Your task to perform on an android device: Go to the To Do List app and create a reminder meeting with the manager
Image 0: 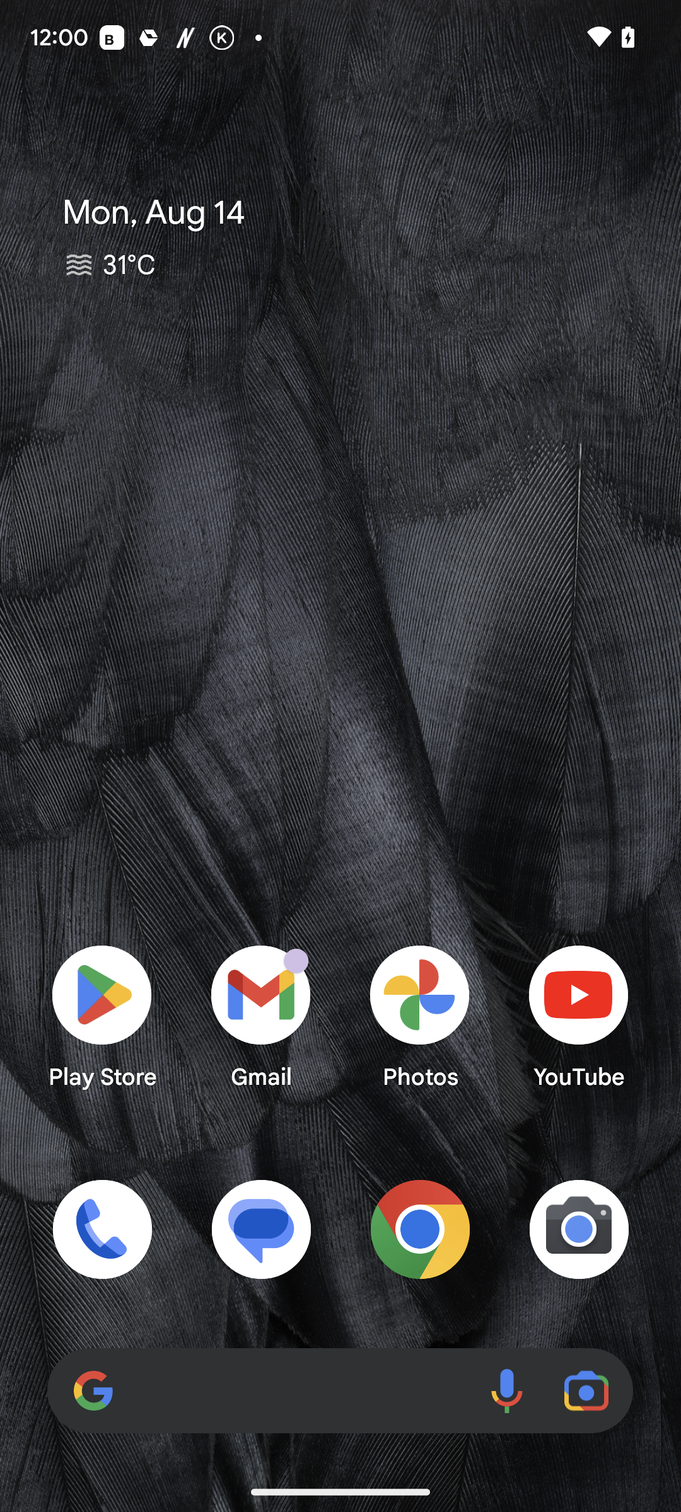
Open the To Do List app 
Step 0: open app "To Do List"
Image 1: 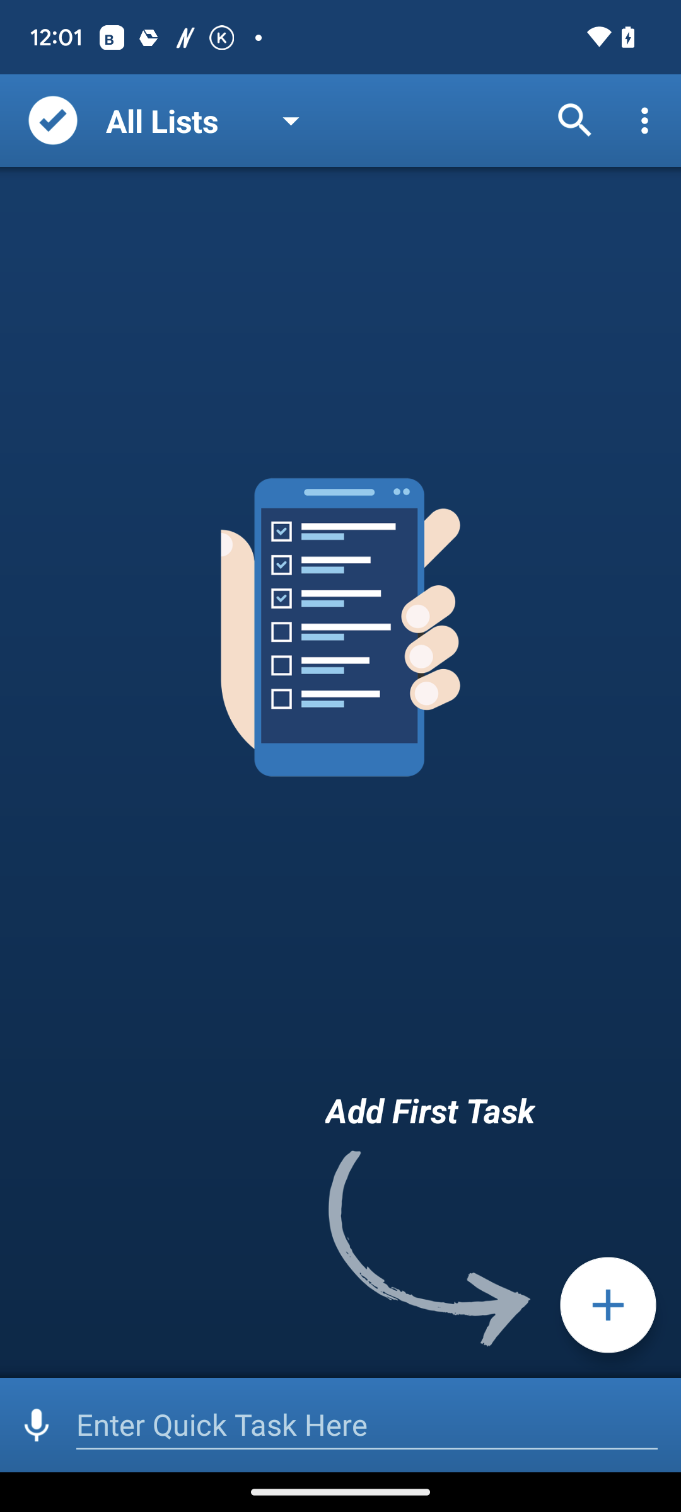
Click on the plus icon at the bottom right side of the screen
Step 1: click (608, 1305)
Image 2: 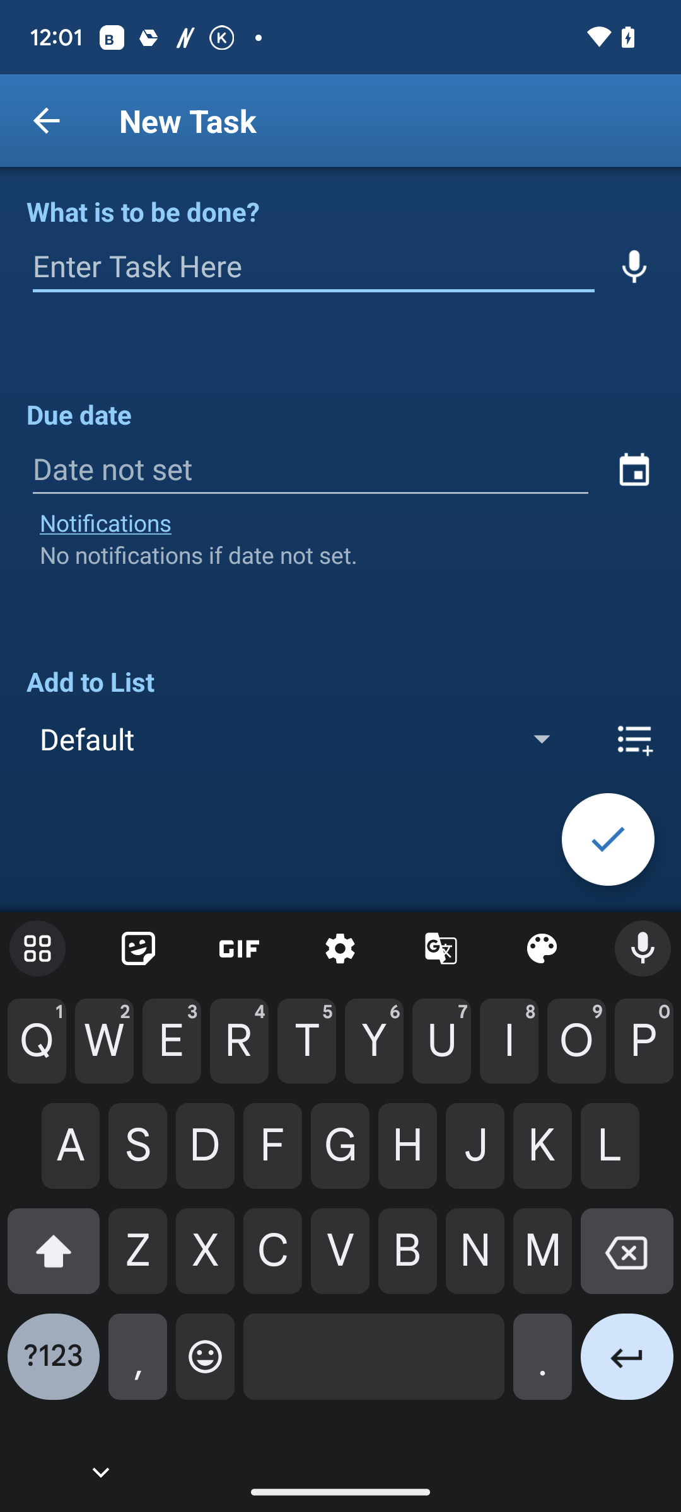
Click on the Enter Task Here on the left side of the screen
Step 2: click (313, 266)
Image 3: 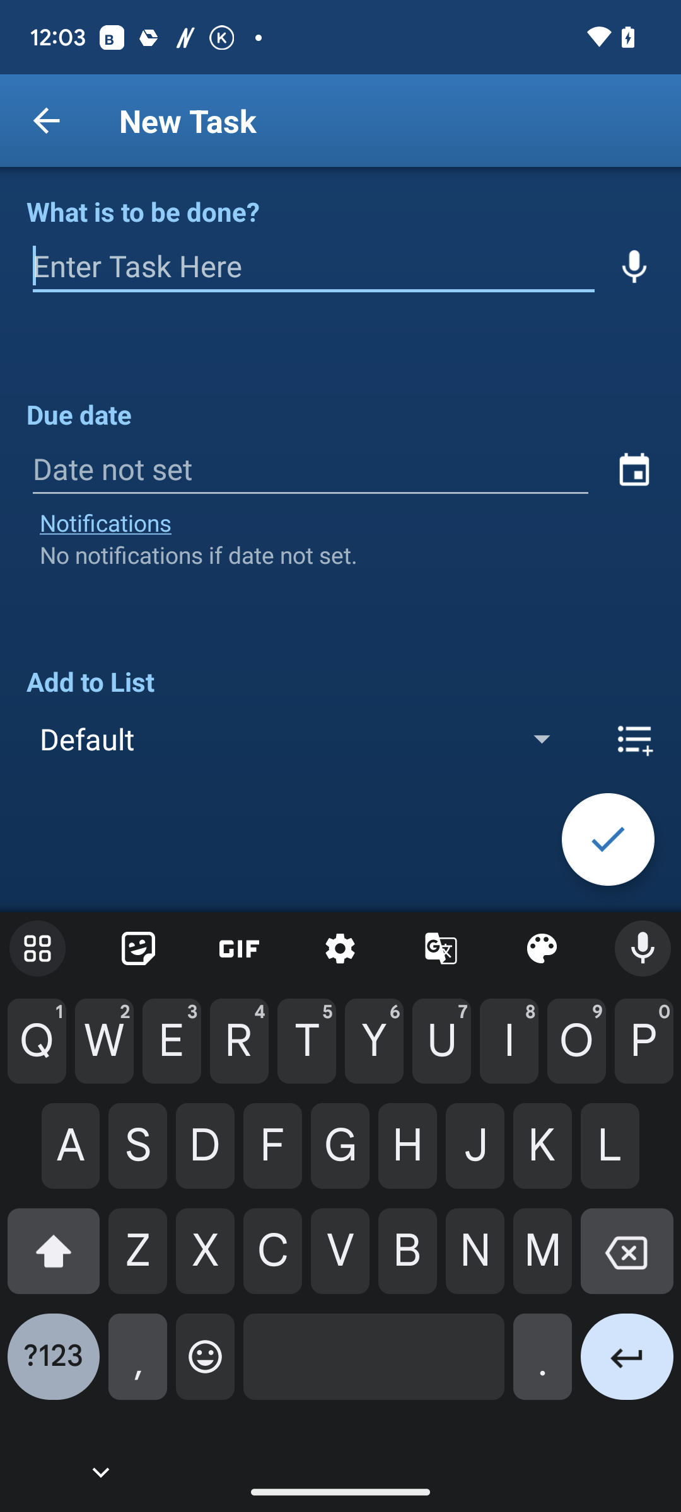
Type meeting with the manager
Step 3: type "Meeting with the manager"
Image 4: 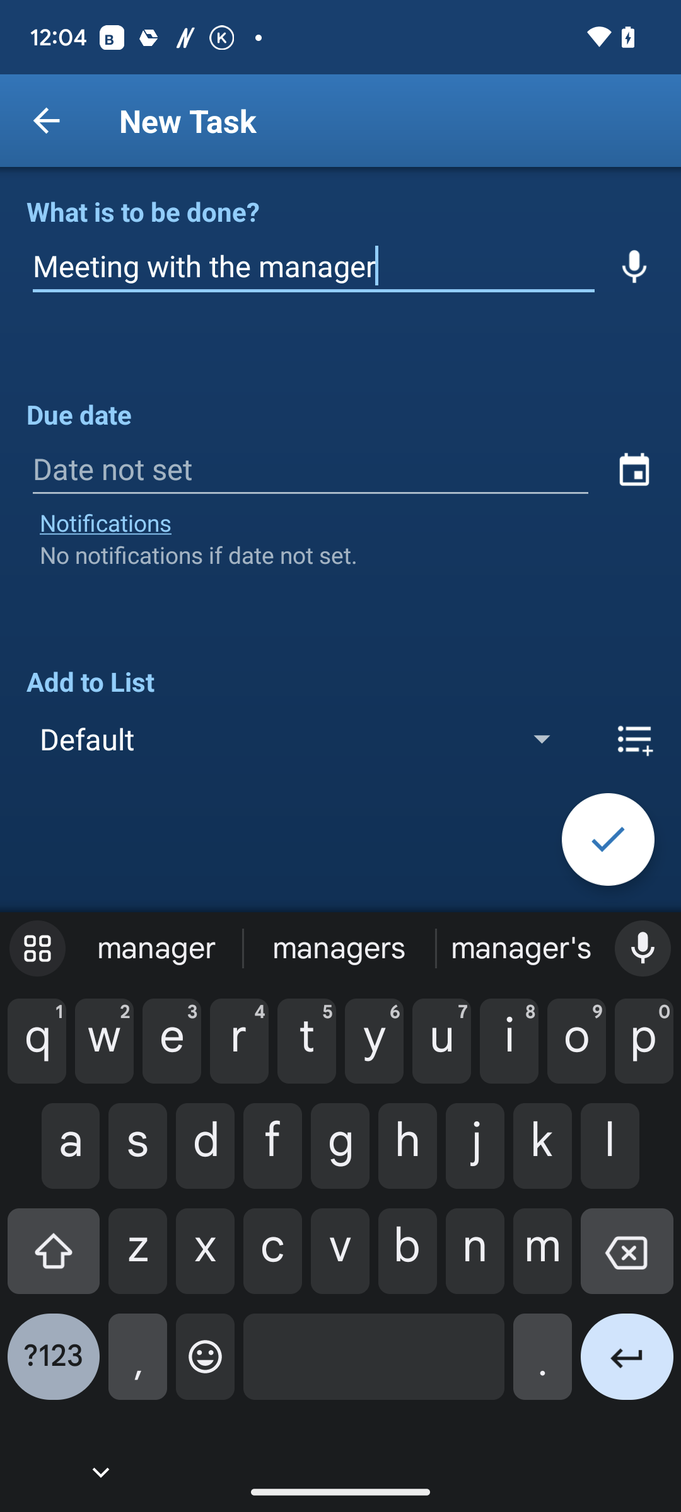
Click on the calendar icon at the right side of the screen
Step 4: click (634, 469)
Image 5: 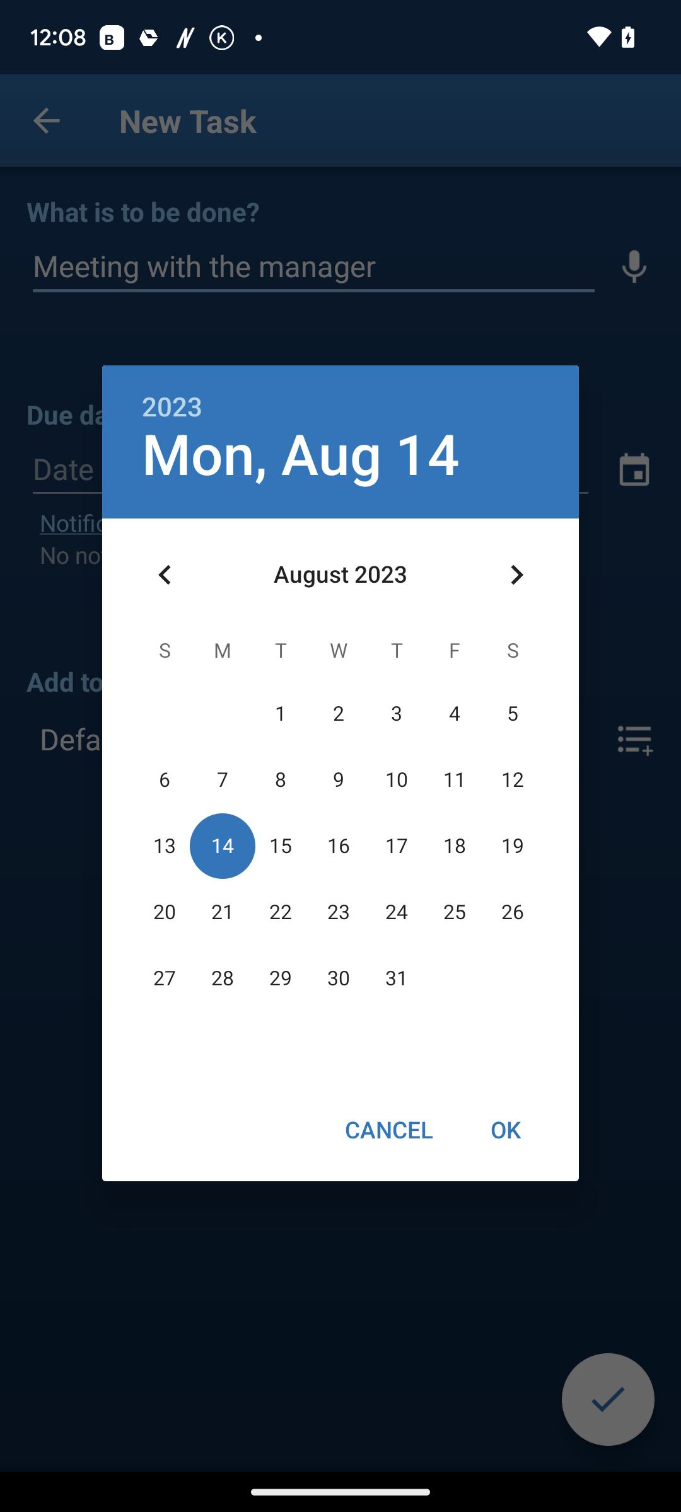
Click on 15
Step 5: click (280, 846)
Image 6: 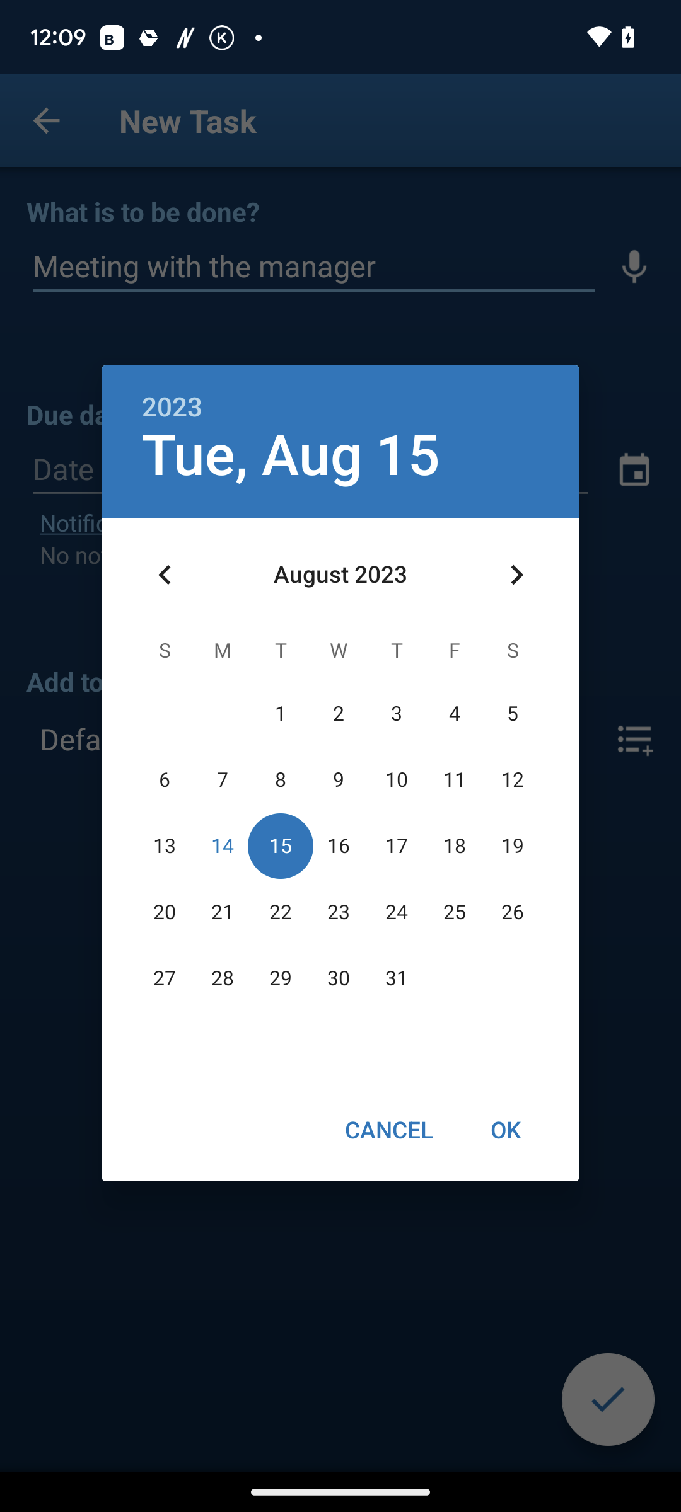
Click on OK option
Step 6: click (506, 1129)
Image 7: 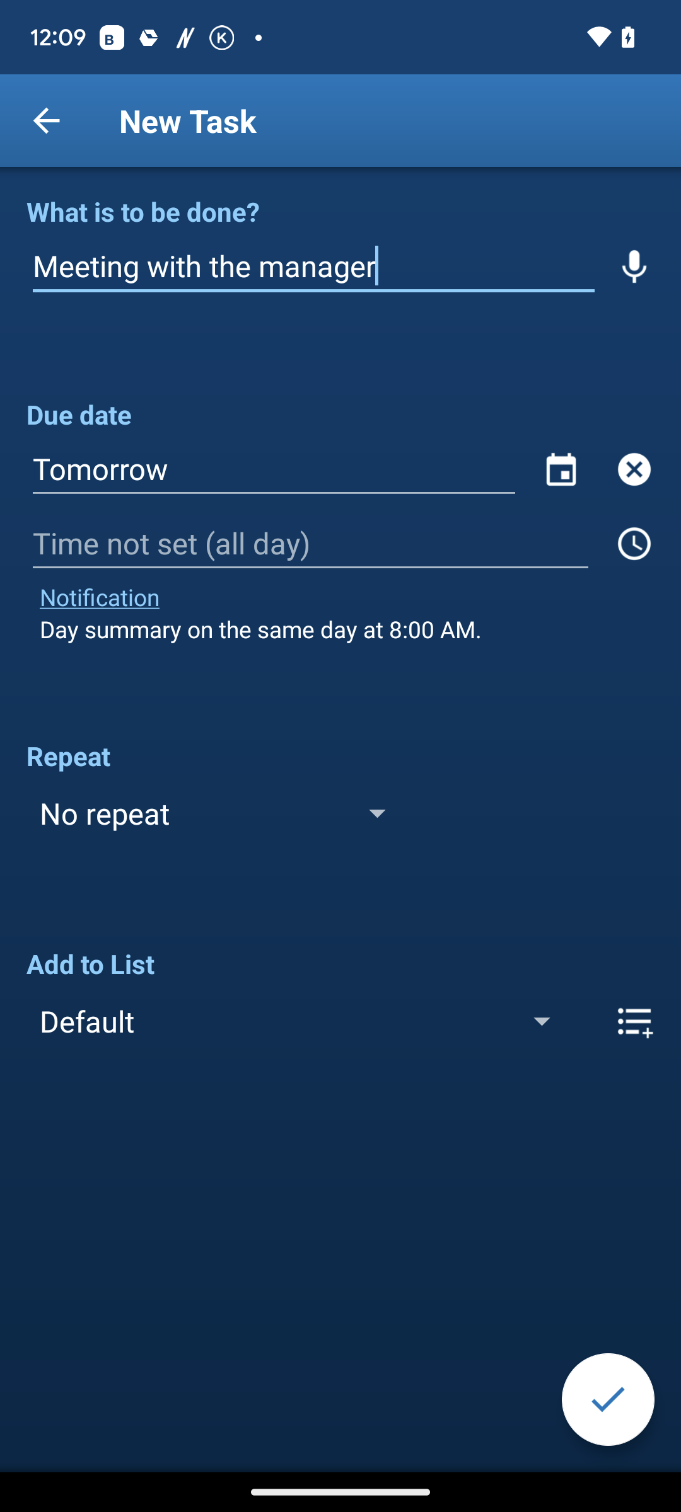
Click on the timer icon on the right side of the screen
Step 7: click (634, 543)
Image 8: 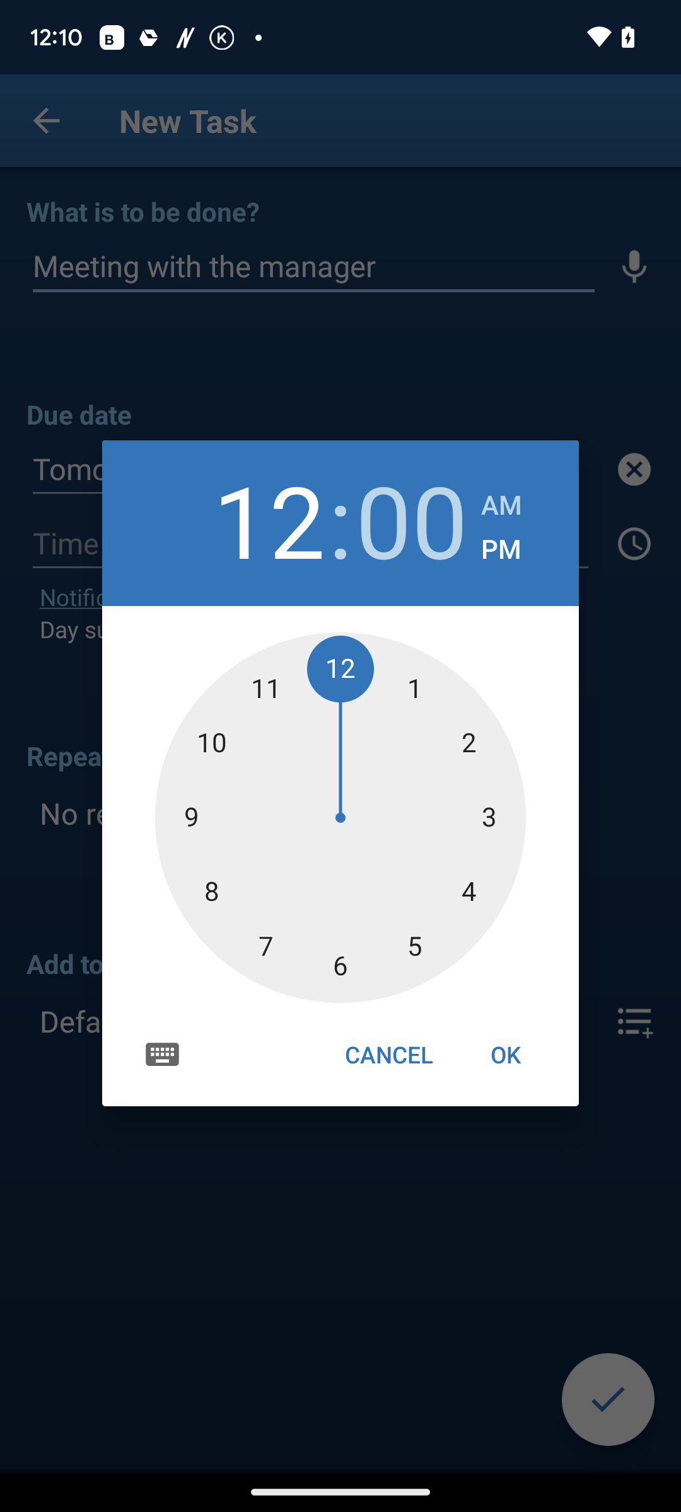
Click on 6
Step 8: click (339, 961)
Image 9: 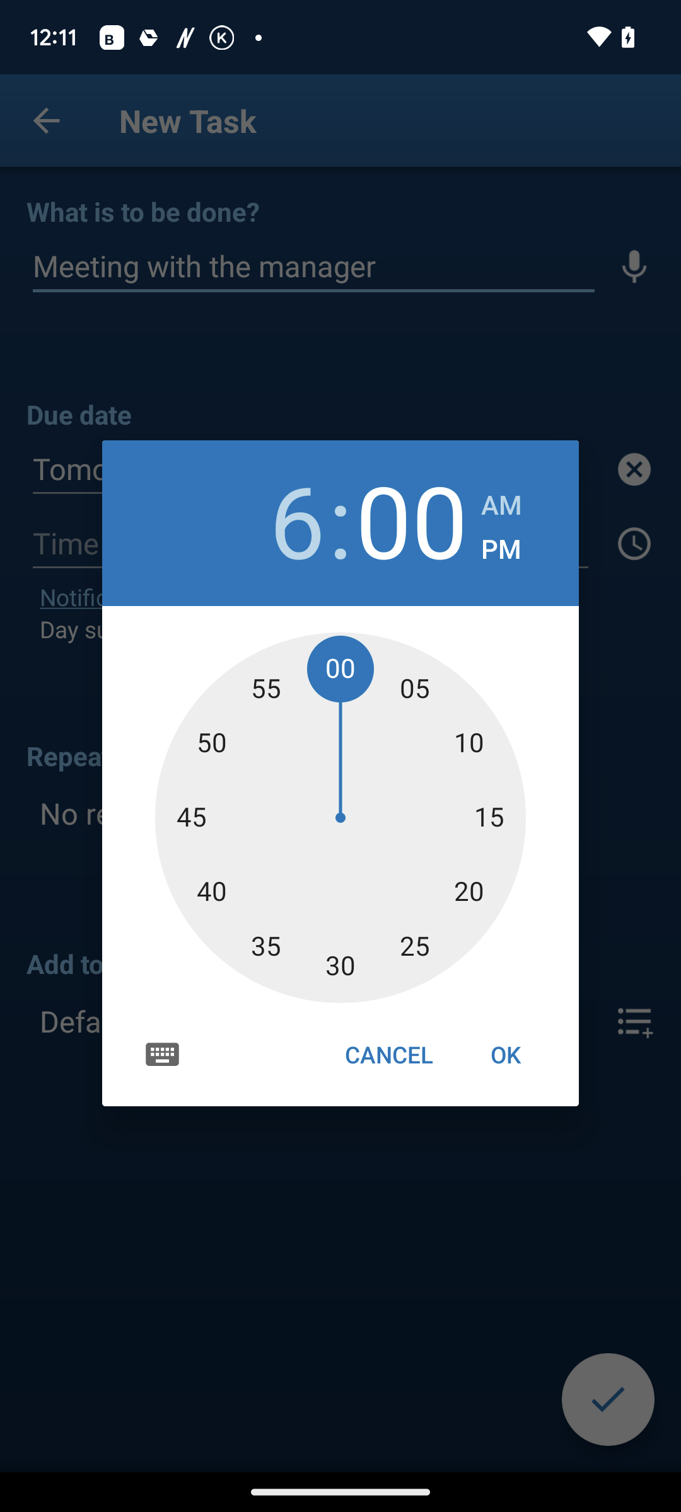
Click on OK option
Step 9: click (506, 1054)
Image 10: 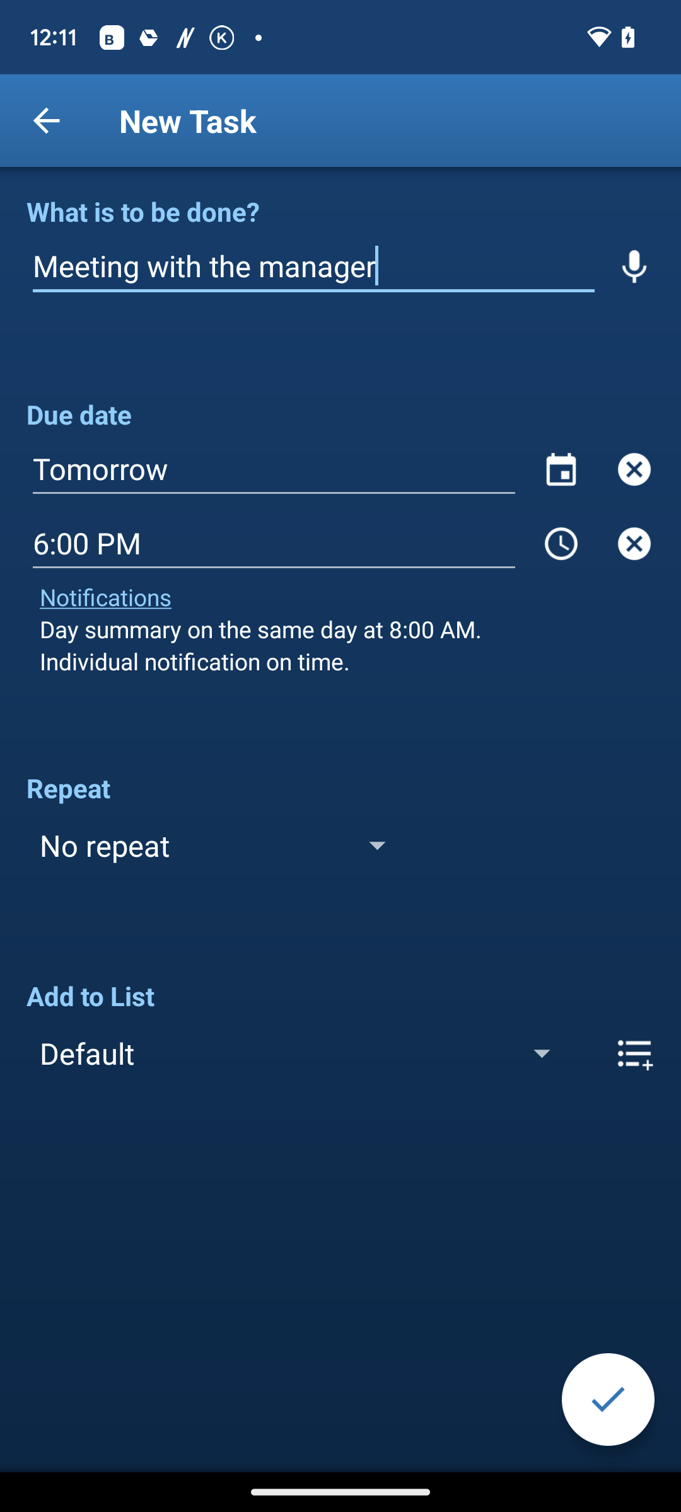
Click on the tick icon at the bottom right corner of the screen
Step 10: click (608, 1399)